Your task to perform on an android device: I Loved the spaghetti recipe and wanted to cook it again , save the spaghetti recipe  for the same in kitchen stories app
Image 1: 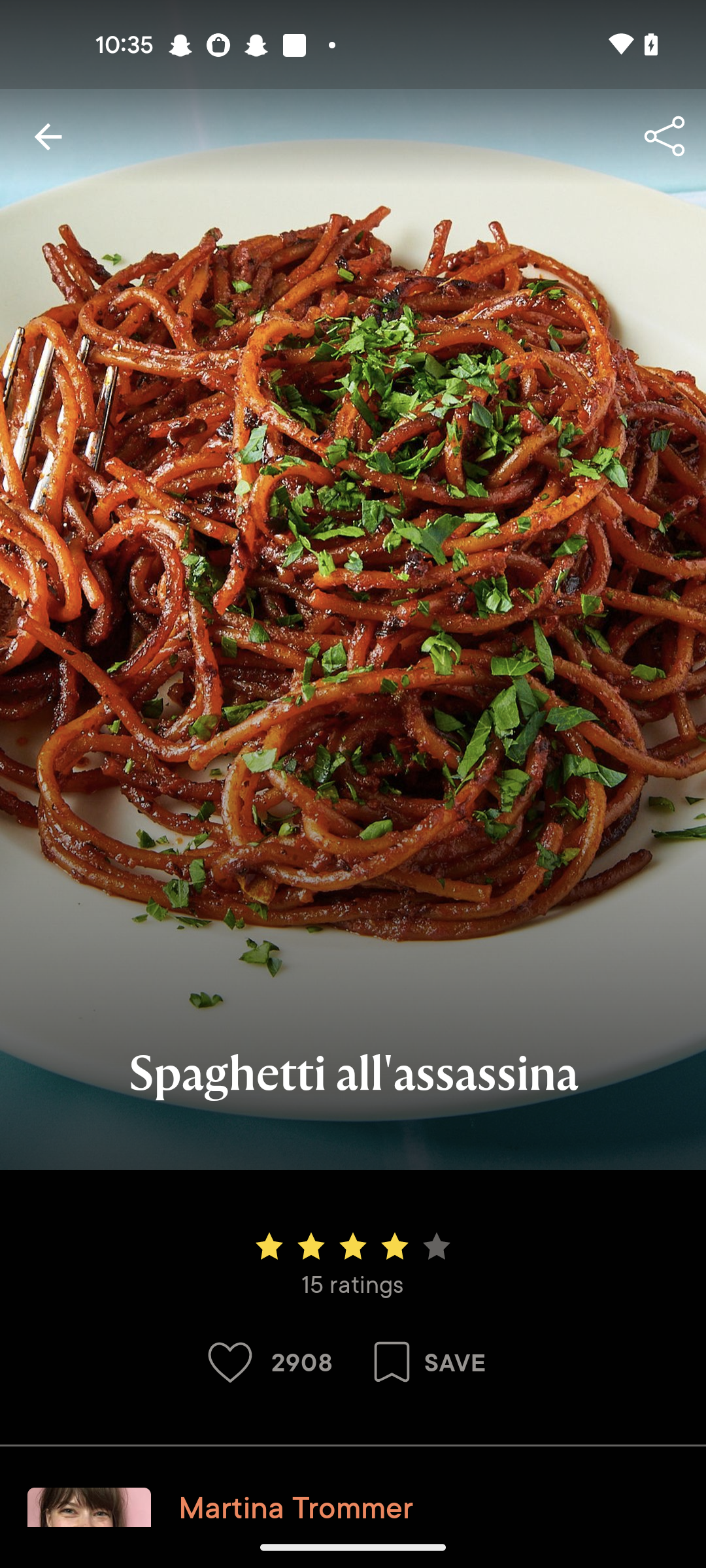
Click on the save icon 
Step 1: click (435, 1362)